Your task to perform on an android device: Share the Carols Competition in the FormsApp form to my manager on her email id: karin.iversen@example.com.
Image 0: 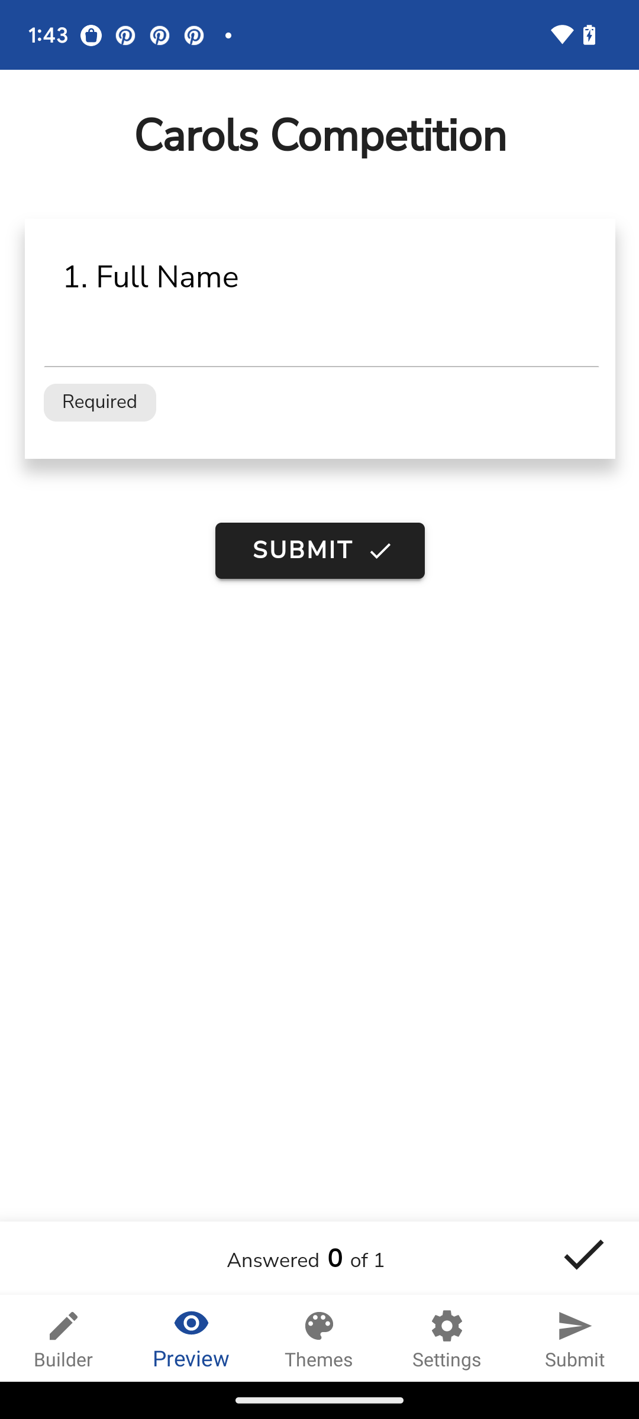
Click on the submit button.
Step 0: click (575, 1359)
Image 2: 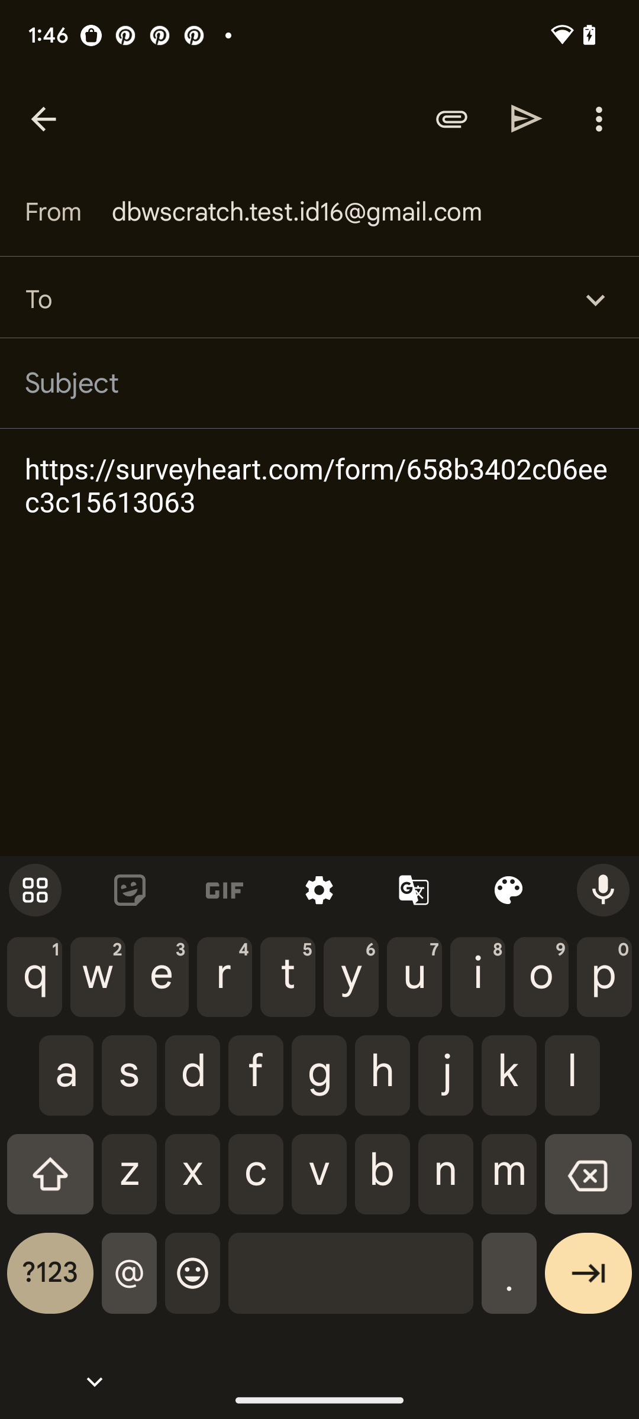
Enter the manager's email.
Step 2: type "karin.iversen@example.com"
Image 3: 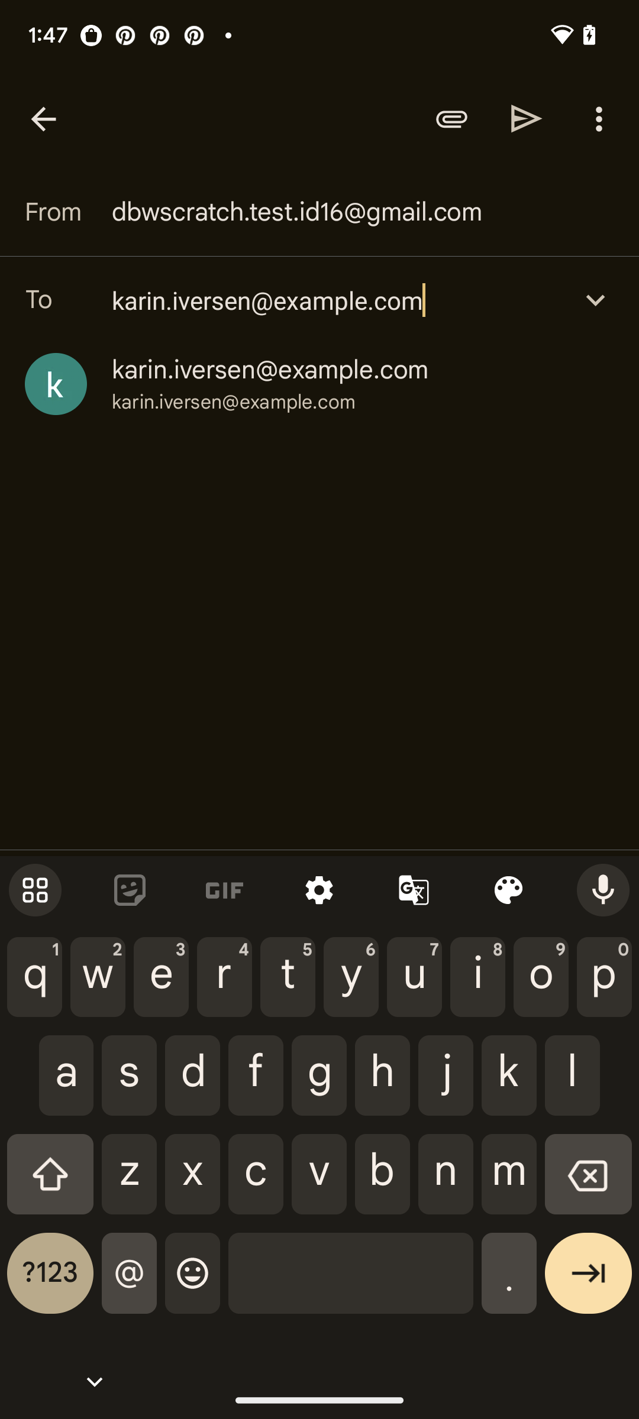
Select the first option.
Step 3: click (233, 402)